Your task to perform on an android device: Using the Flipkart app, add the Vega U-Style Hair Dryer to your shopping cart.
Image 0: 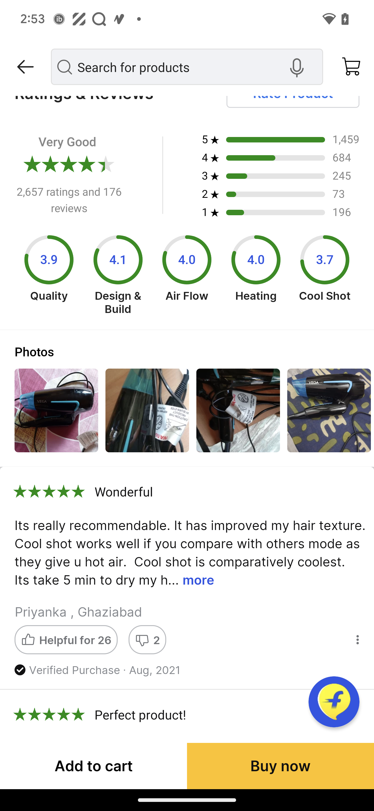
Click on the Add to cart button 
Step 0: click (94, 766)
Image 1: 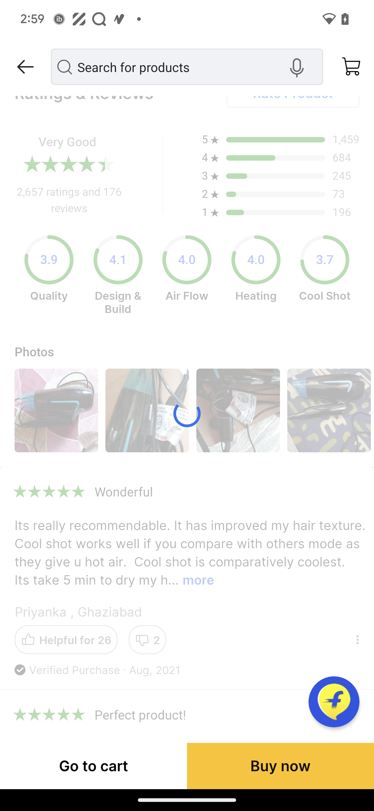
Click on the Add to cart button 
Step 1: wait